Your task to perform on an android device: In the Weather app. Search the location of New York to view the past weather conditions.
Image 0: 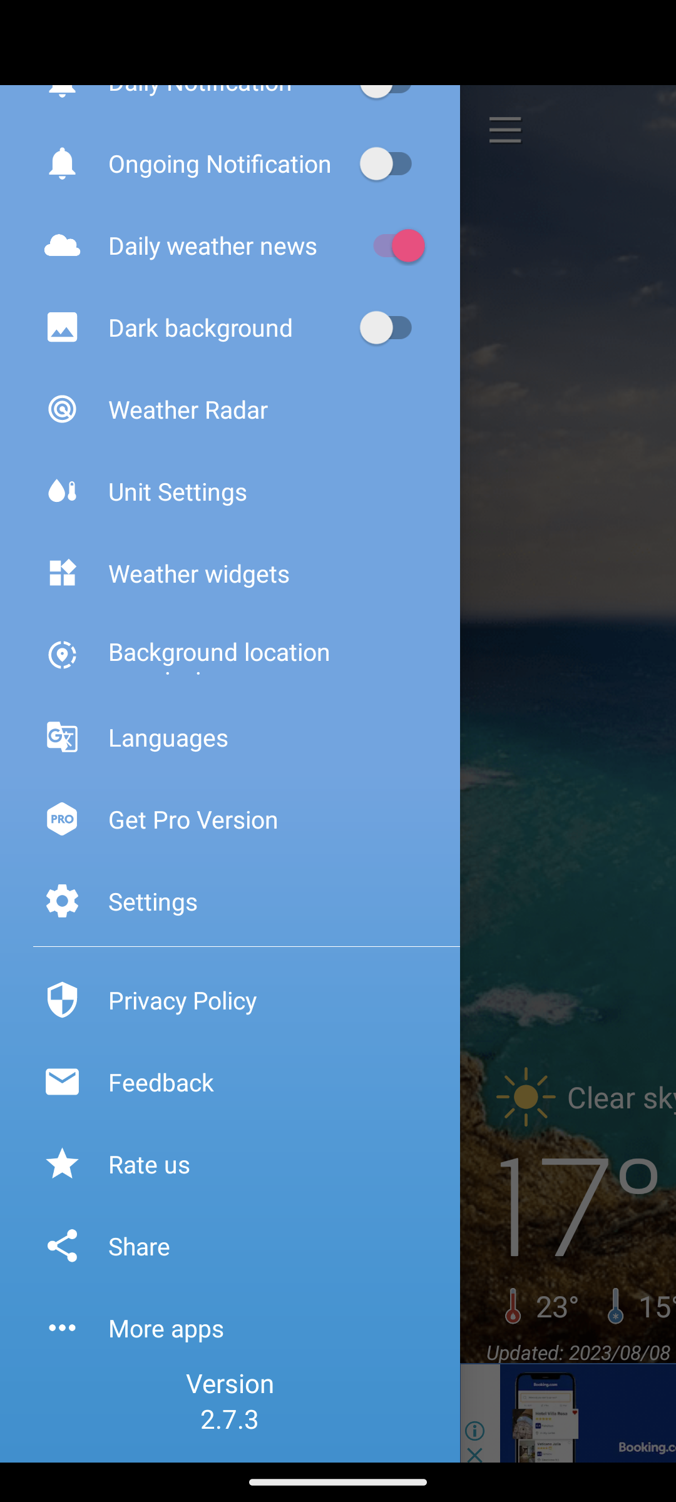
Go back to the screen
Step 0: press back button
Image 1: 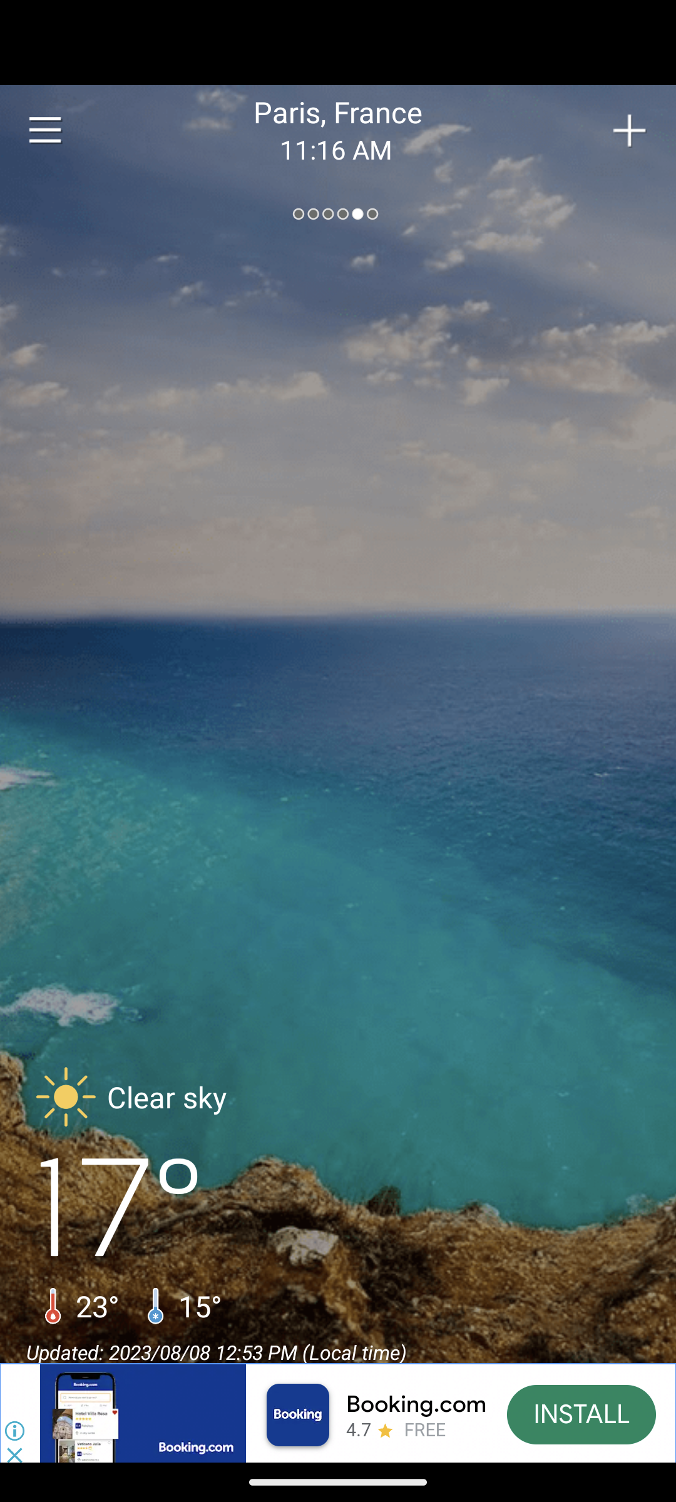
Click on the plus icon at top right of the screen
Step 1: click (624, 133)
Image 2: 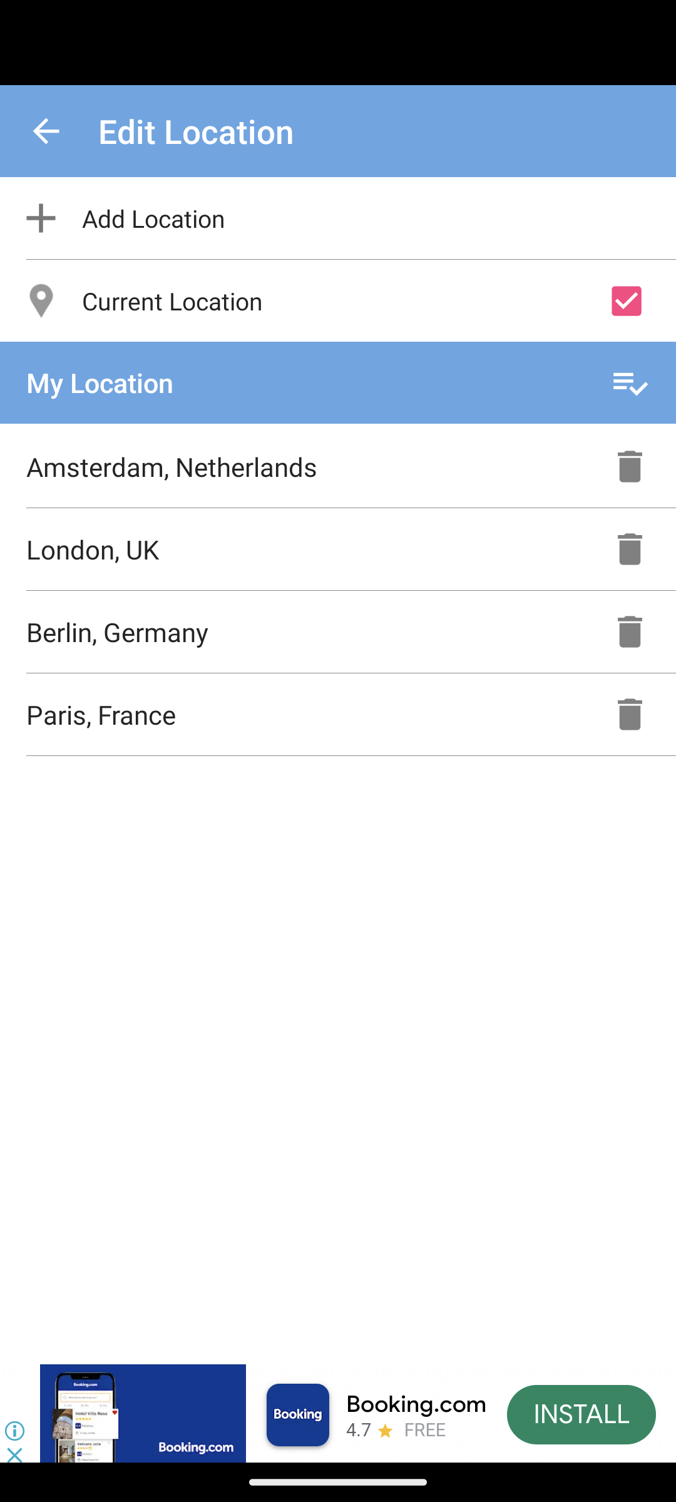
Click on the Add location option
Step 2: click (153, 218)
Image 3: 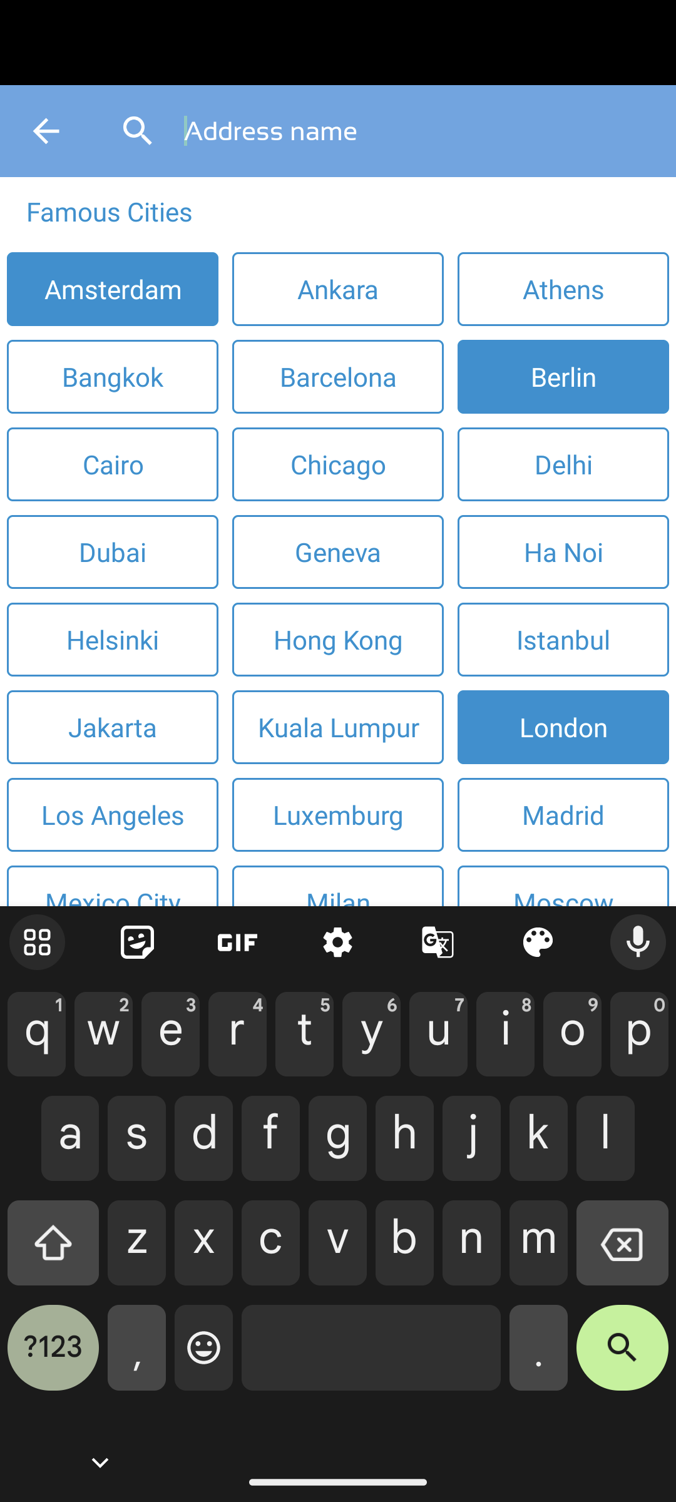
Type"New York" in the search bar
Step 3: type "New York"
Image 5: 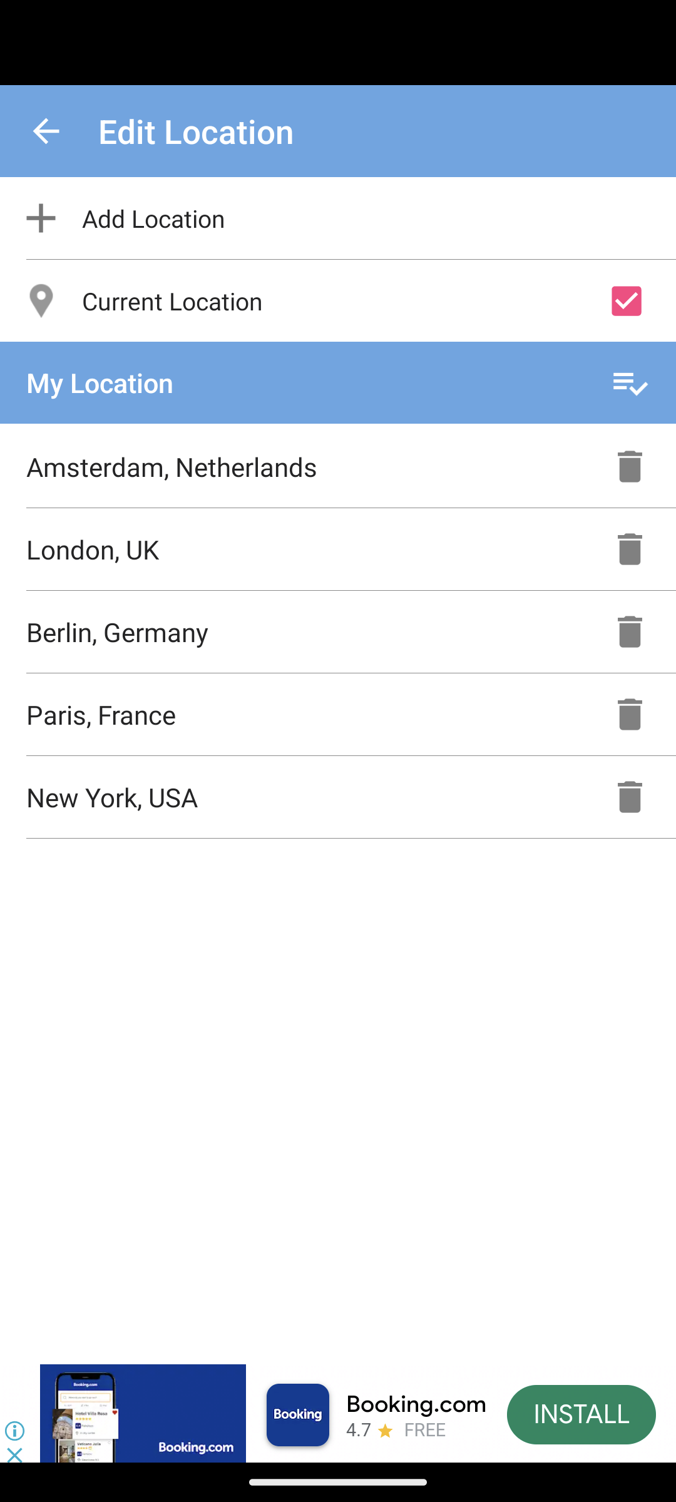
Click on the New York, USA location
Step 5: click (292, 797)
Image 6: 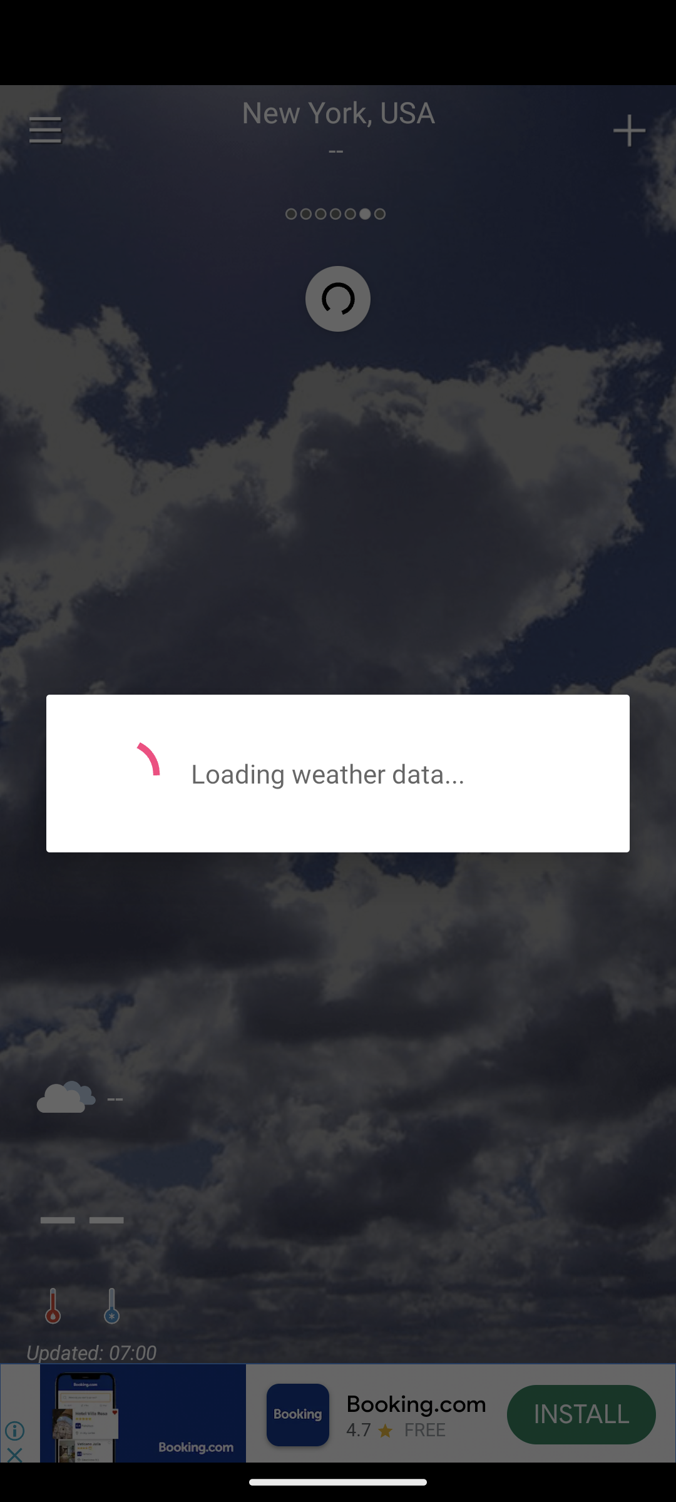
Click on the New York, USA location
Step 6: wait
Image 7: 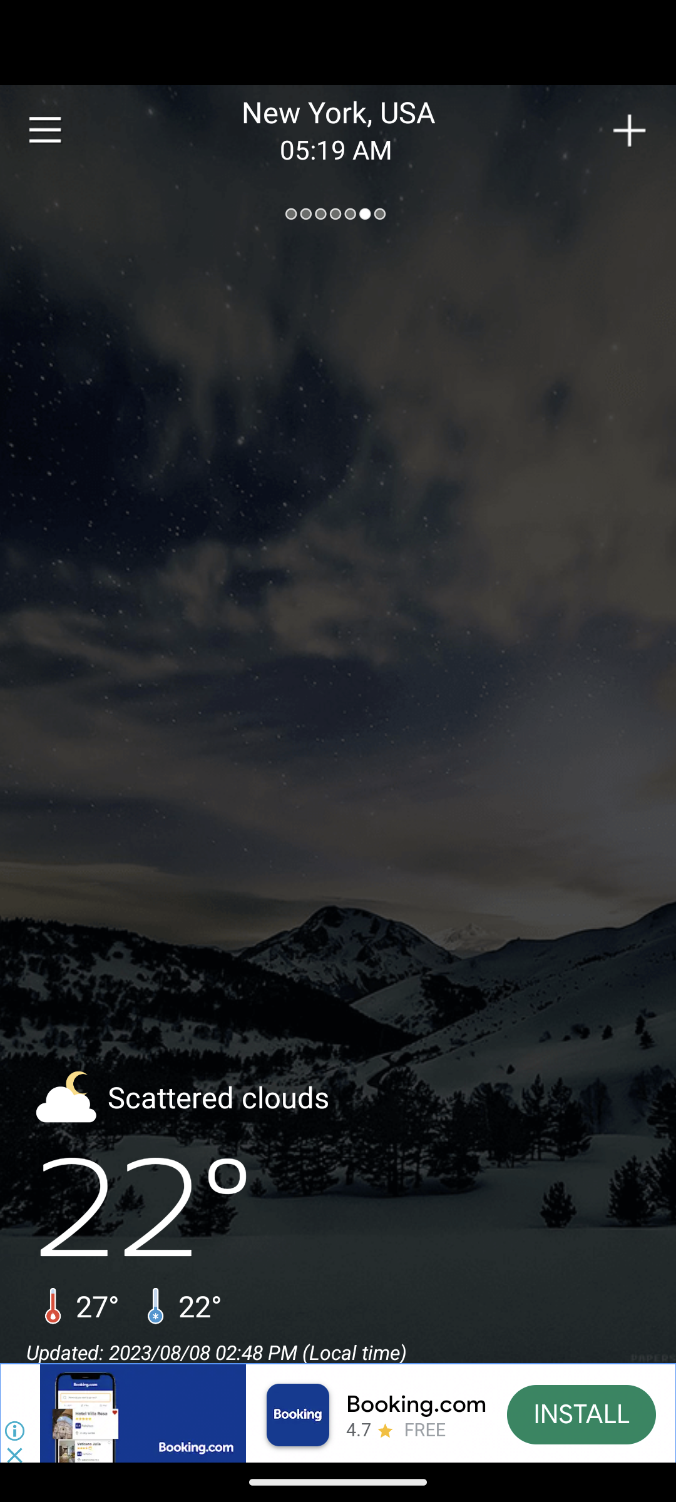
scroll up to view the Hourly Forecast option
Step 7: scroll down
Image 8: 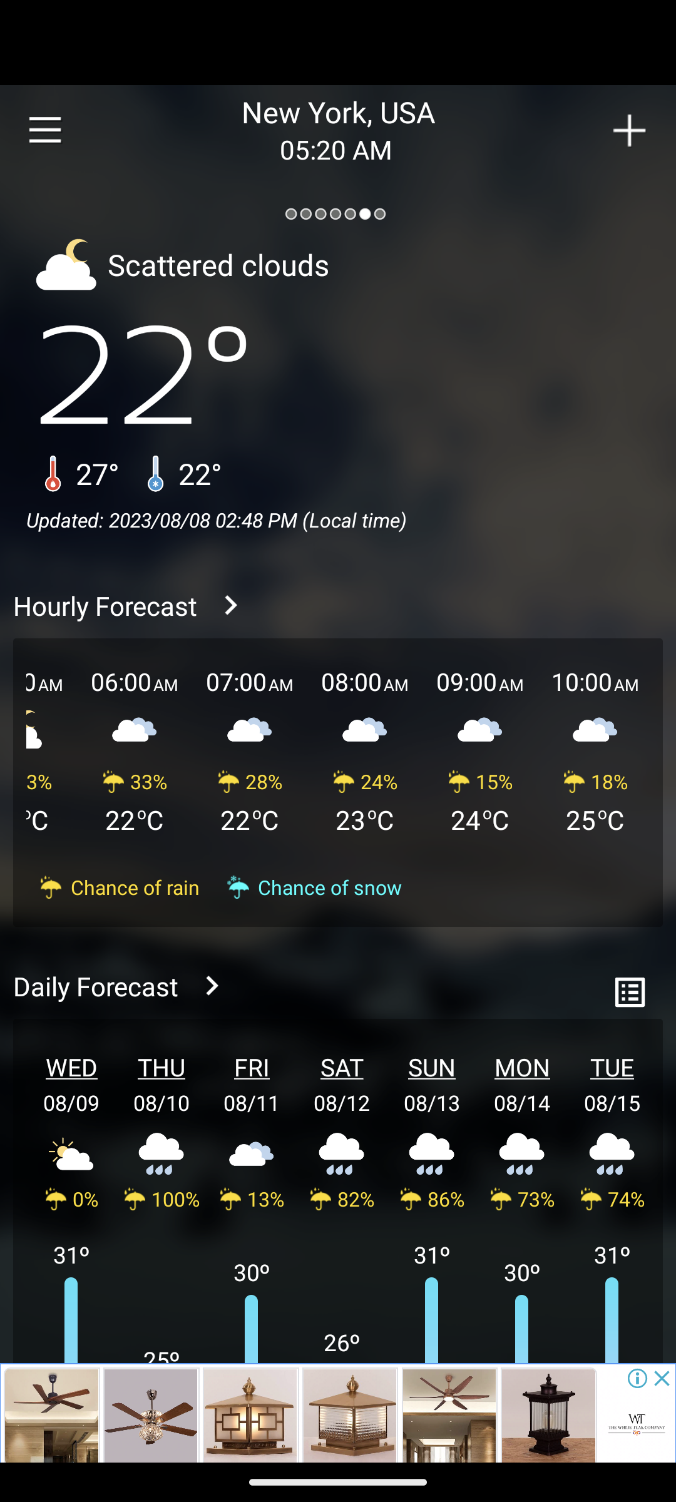
Click on the Hourly forecast option to view the past weather
Step 8: click (105, 605)
Image 9: 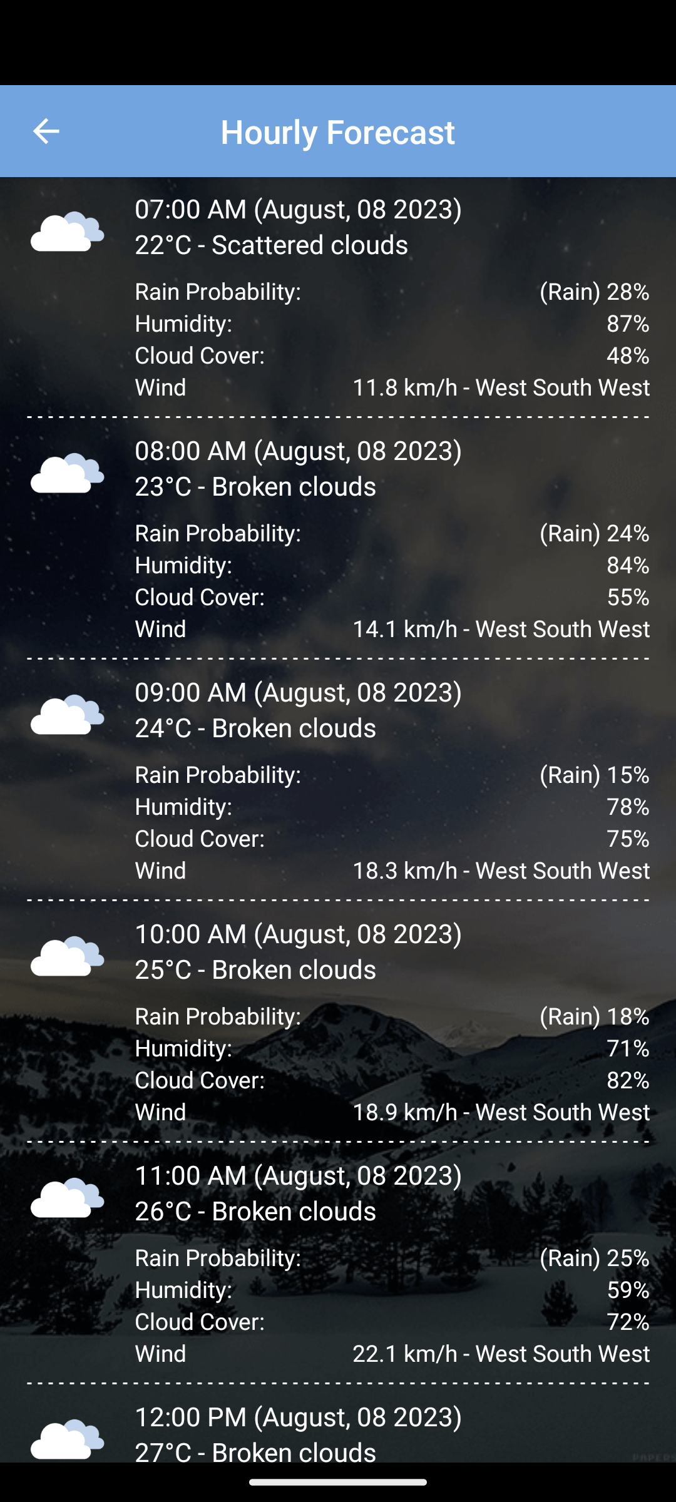
Scroll up to view the past weather forecast
Step 9: scroll down